Your task to perform on an android device: I'd want to video call my friend Amelia Miller using the Snapchat app.
Image 0: 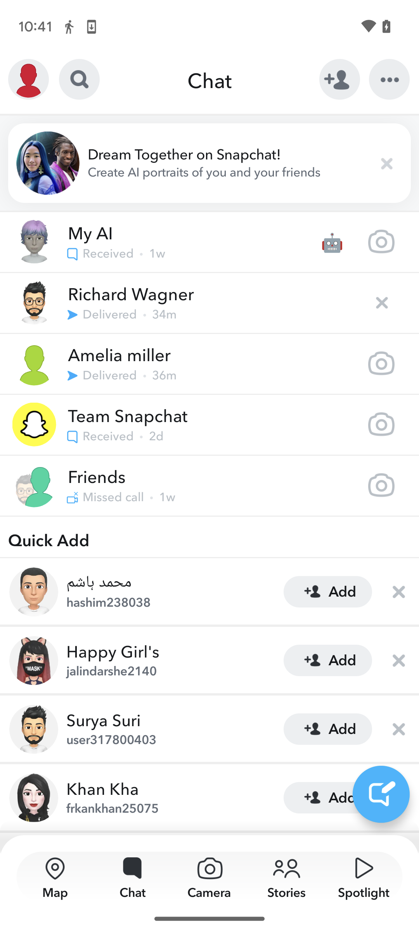
Click on the chat of Amelia Miller.
Step 0: click (209, 363)
Image 1: 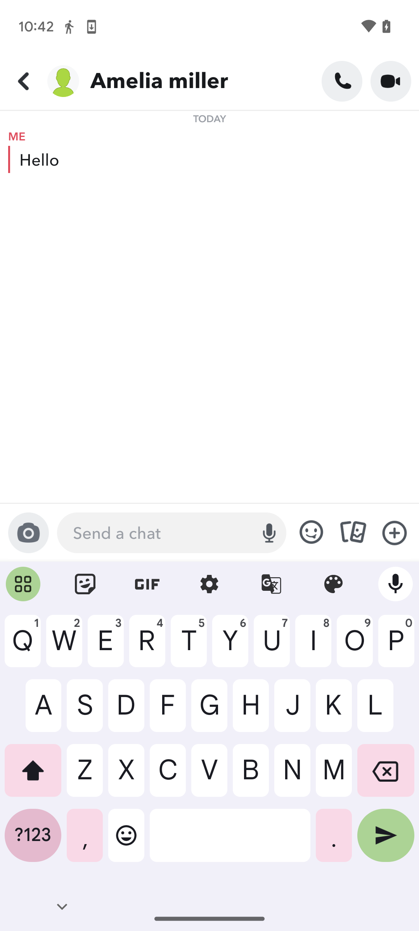
Click on the video call icon at the top-right of the screen.
Step 1: click (273, 79)
Image 2: 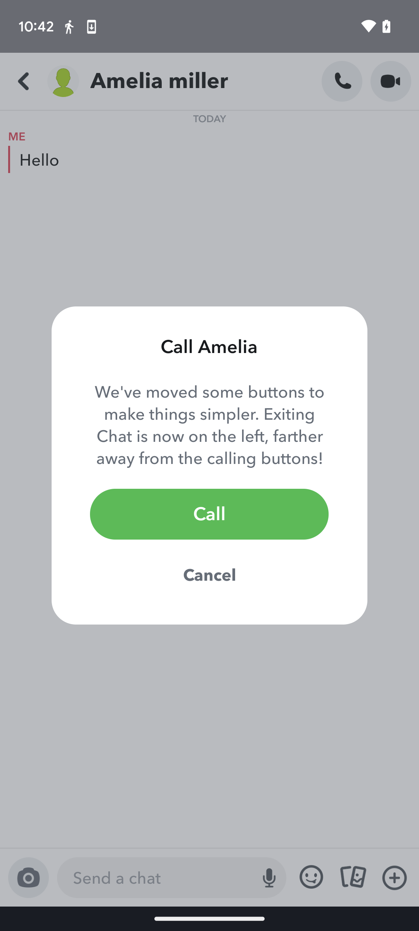
Click on Call.
Step 2: click (209, 514)
Image 3: 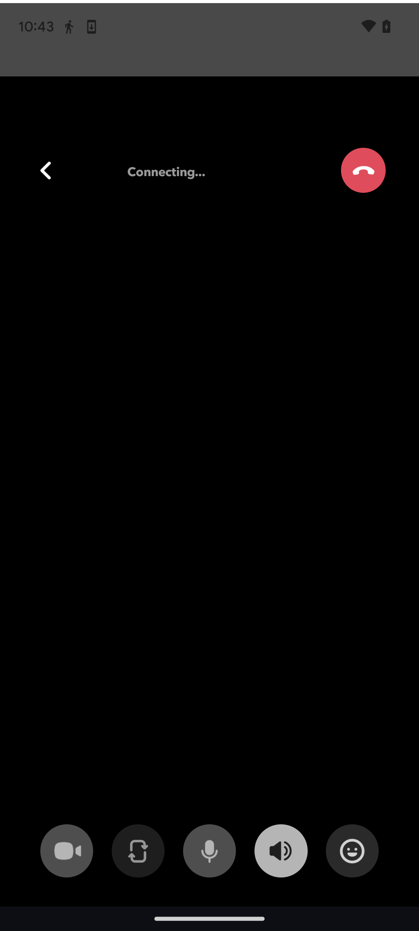
Click on Call.
Step 3: wait